Your task to perform on an android device: Delete the My book recommendation note because I no longer need this note in the Keep Notes app.
Image 0: 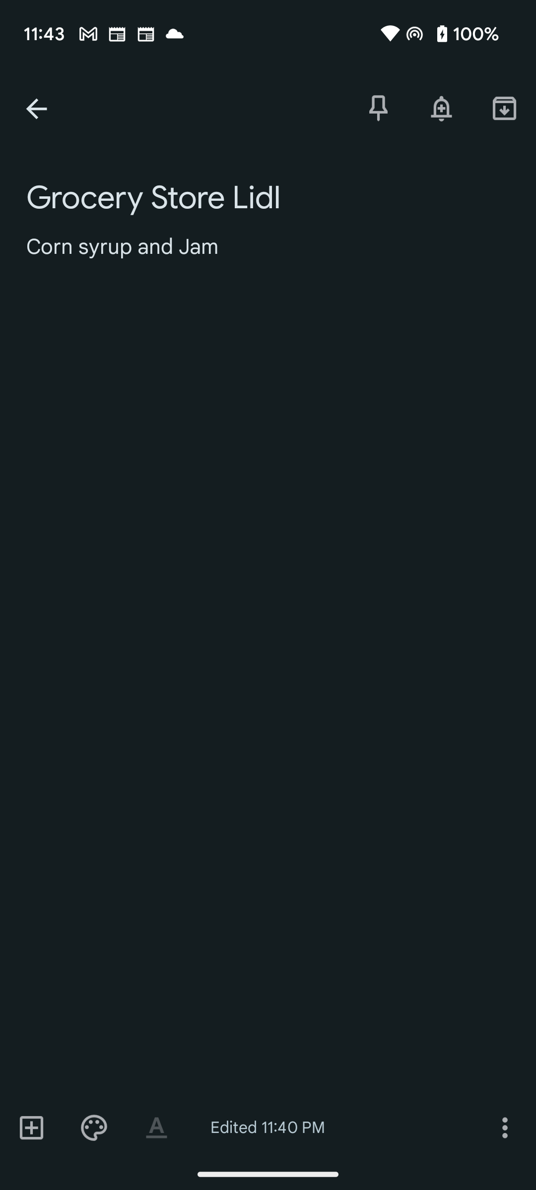
Go back to the previous page to view the My book recommendation note
Step 0: press back button
Image 1: 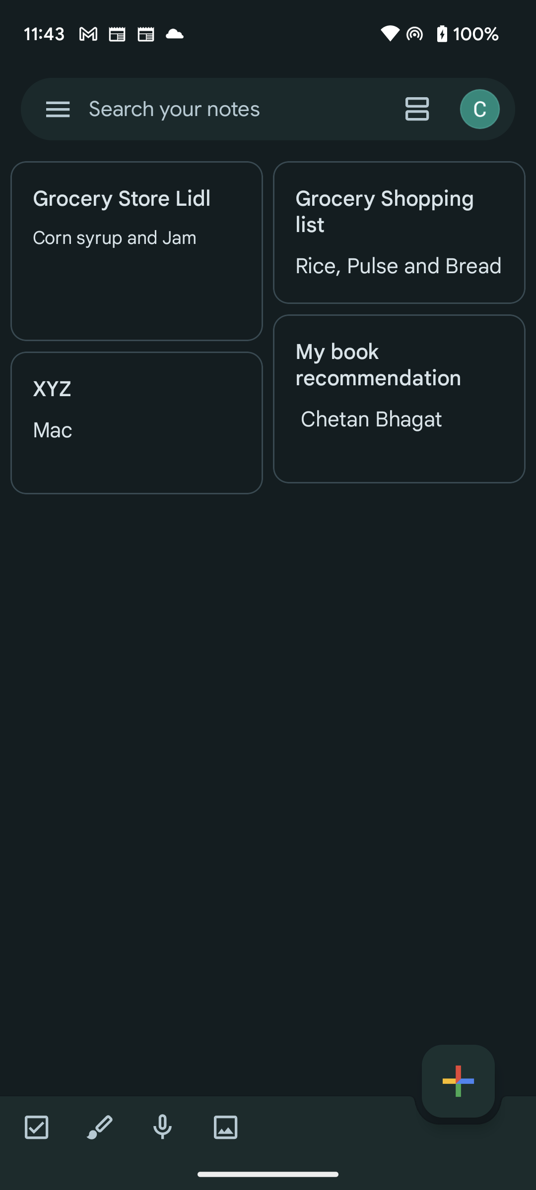
Click on the My book recommendation note to view the delete note option.
Step 1: click (399, 365)
Image 2: 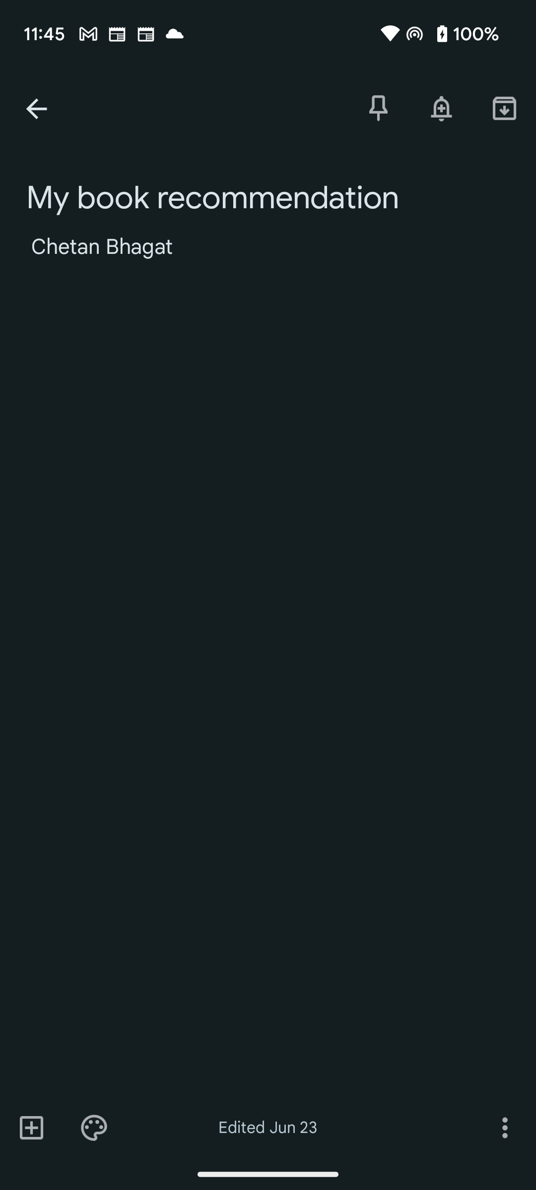
Click on the three dots icon at the bottom right corner of the screen to view the delete option
Step 2: click (504, 1127)
Image 3: 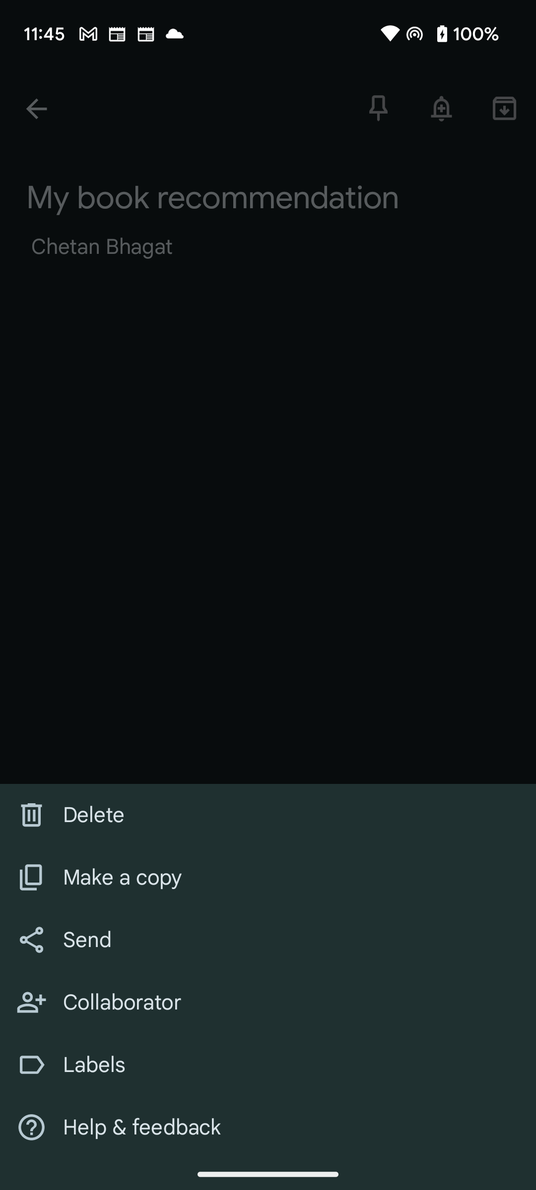
Click on the Delete option to delete this note
Step 3: click (268, 815)